Your task to perform on an android device: Open the Google Slides app & create a new presentation slide
Image 0: 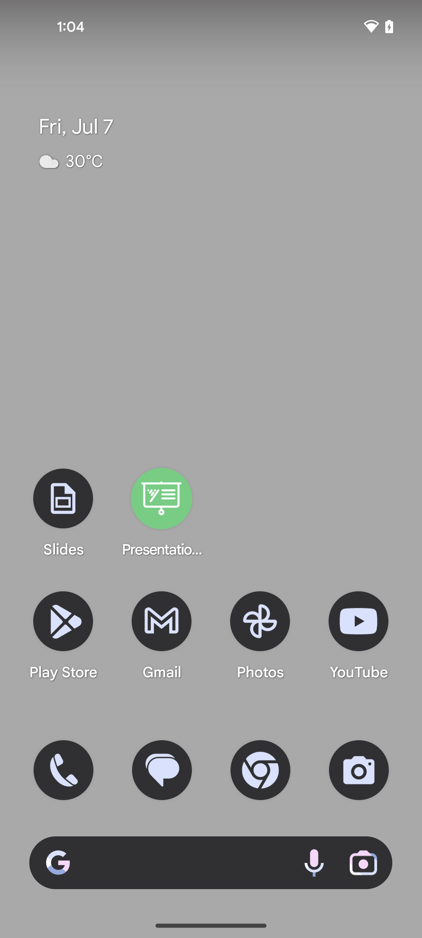
open the Google Slides app
Step 0: open app "Slides"
Image 1: 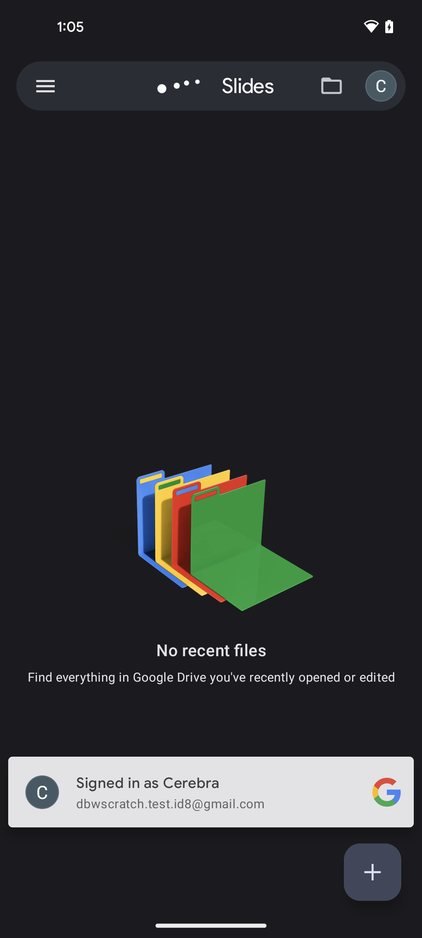
click on the plus icon at the bottom right corner of the screen
Step 1: click (372, 872)
Image 2: 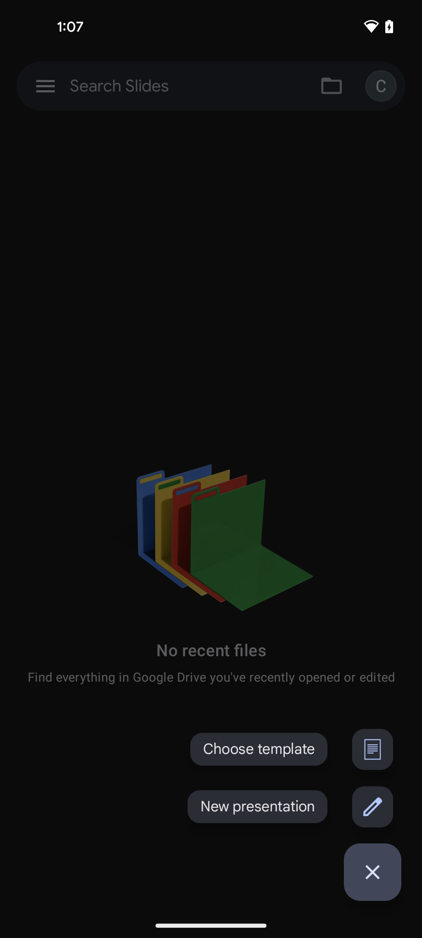
click on New presentation option at the bottom right side of the screen
Step 2: click (257, 806)
Image 3: 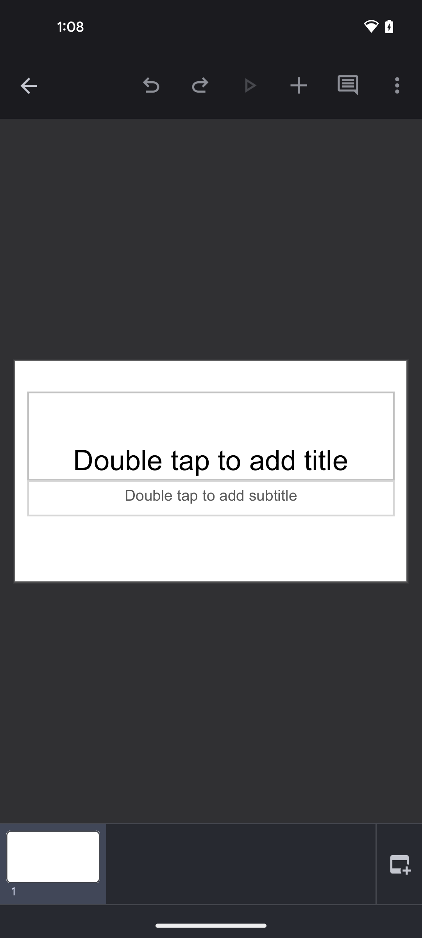
click on the add slide icon at the bottom right corner of the screen
Step 3: click (399, 864)